Your task to perform on an android device: I would want to delete the Meeting with Macro Rossi at the Reminder from the To Do Reminder app as it has been put on hold due to internal complications.
Image 0: 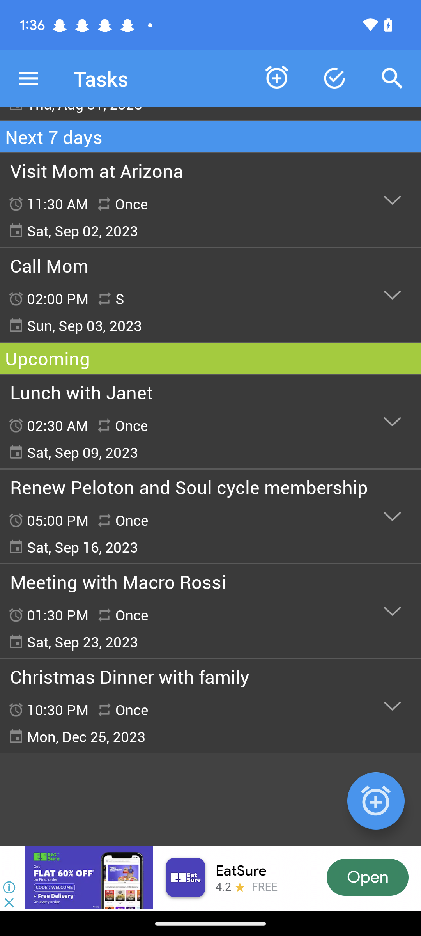
Click on the downward arrow of the Meeting with Macro Rossi  
Step 0: click (392, 610)
Image 1: 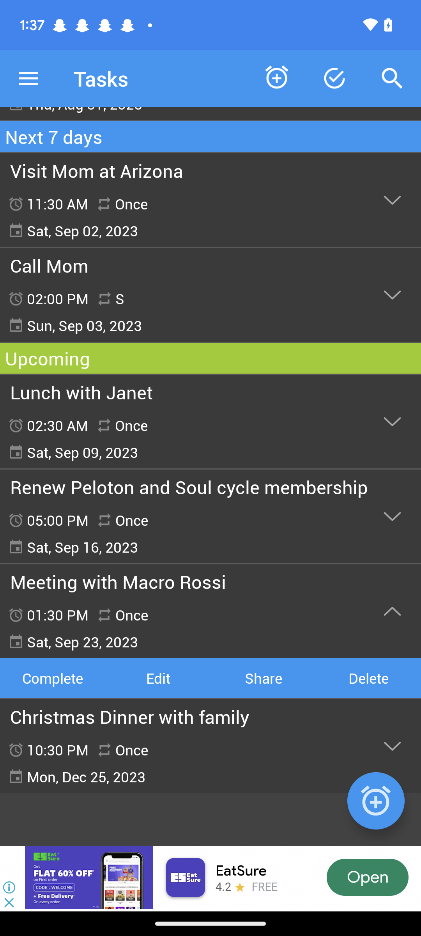
Click on the delete option
Step 1: click (368, 678)
Image 2: 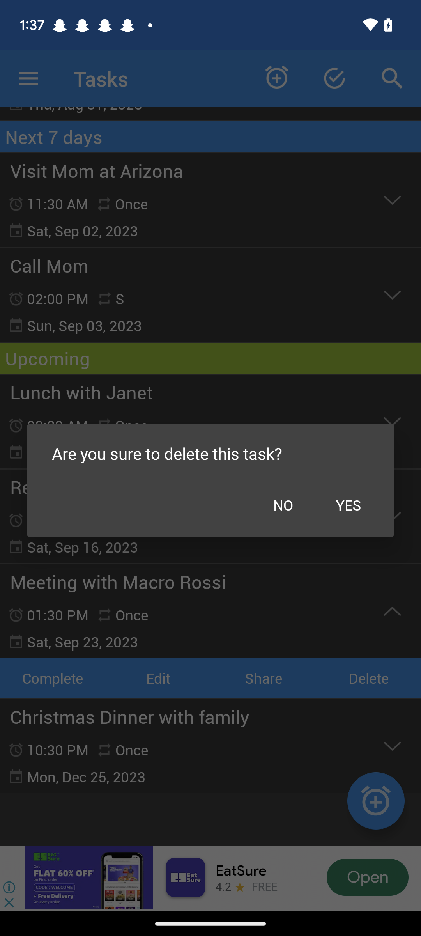
Click on the YES button
Step 2: click (348, 505)